Your task to perform on an android device: I really loved the classic triamisu recipe and want to give it a 5-star rating.
Image 0: 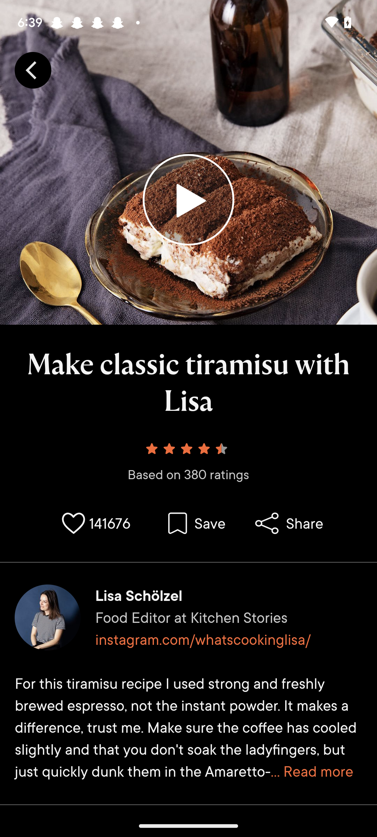
Click on the rating section  
Step 0: click (188, 463)
Image 1: 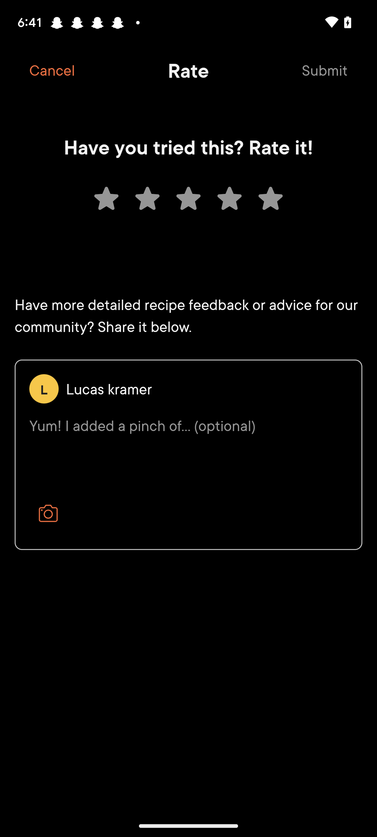
Click on the fifth star
Step 1: click (271, 198)
Image 2: 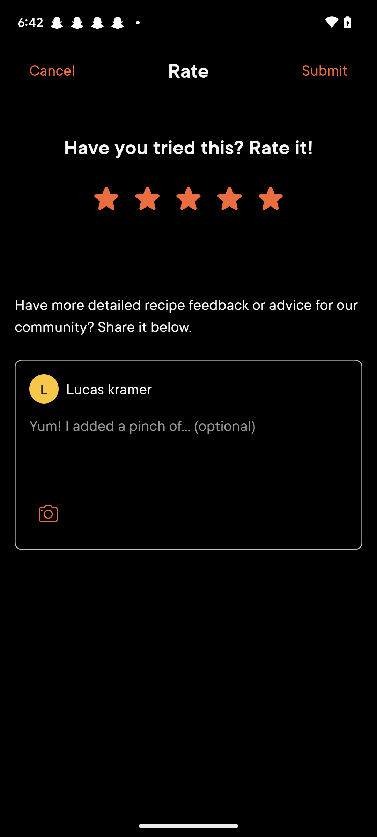
Click on the submit button at the top right corner of the screen
Step 2: click (325, 70)